Your task to perform on an android device: Open Traillink app and search for trails near 98107, Sort by distance and Set the Trail Length up to 10 miles
Image 0: 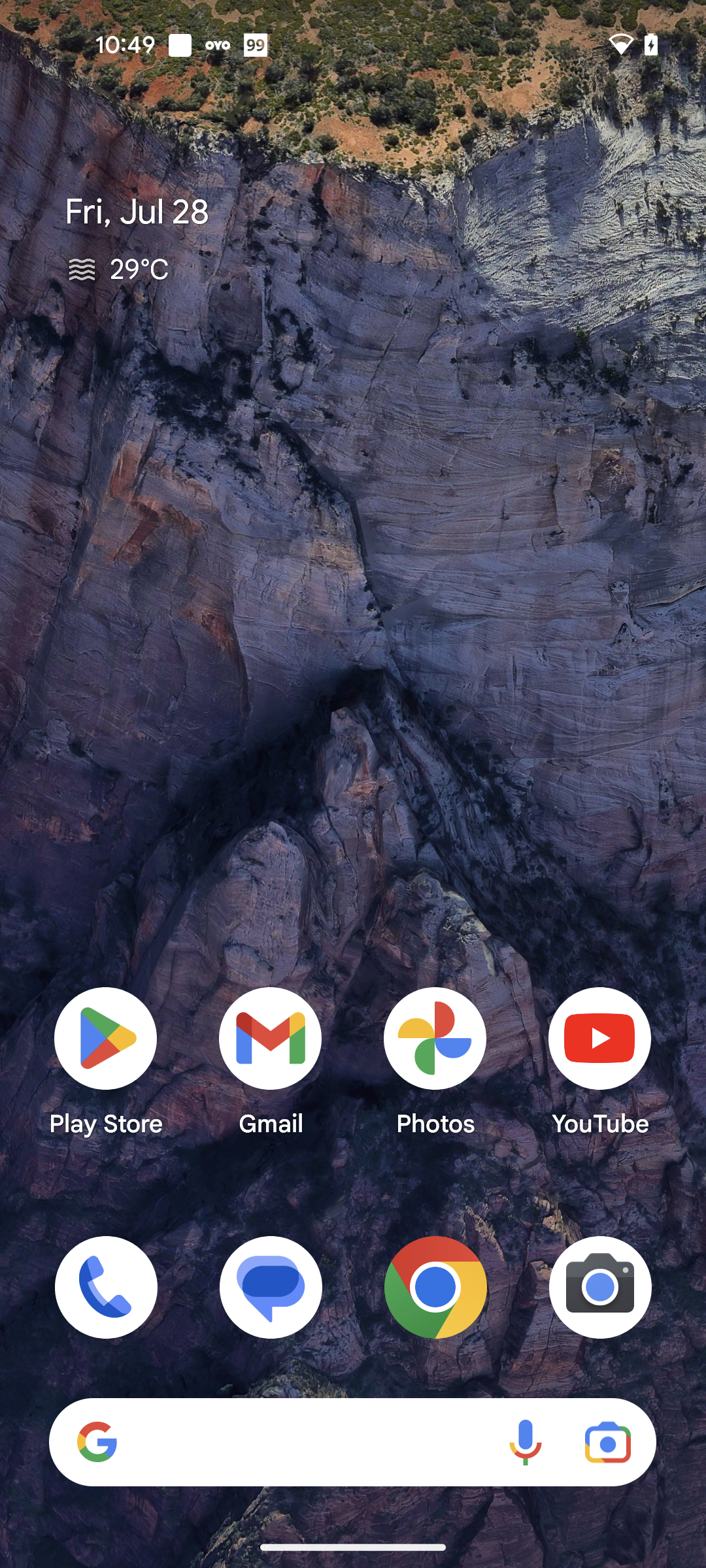
Open TrailLink app
Step 0: open app "TrailLink"
Image 1: 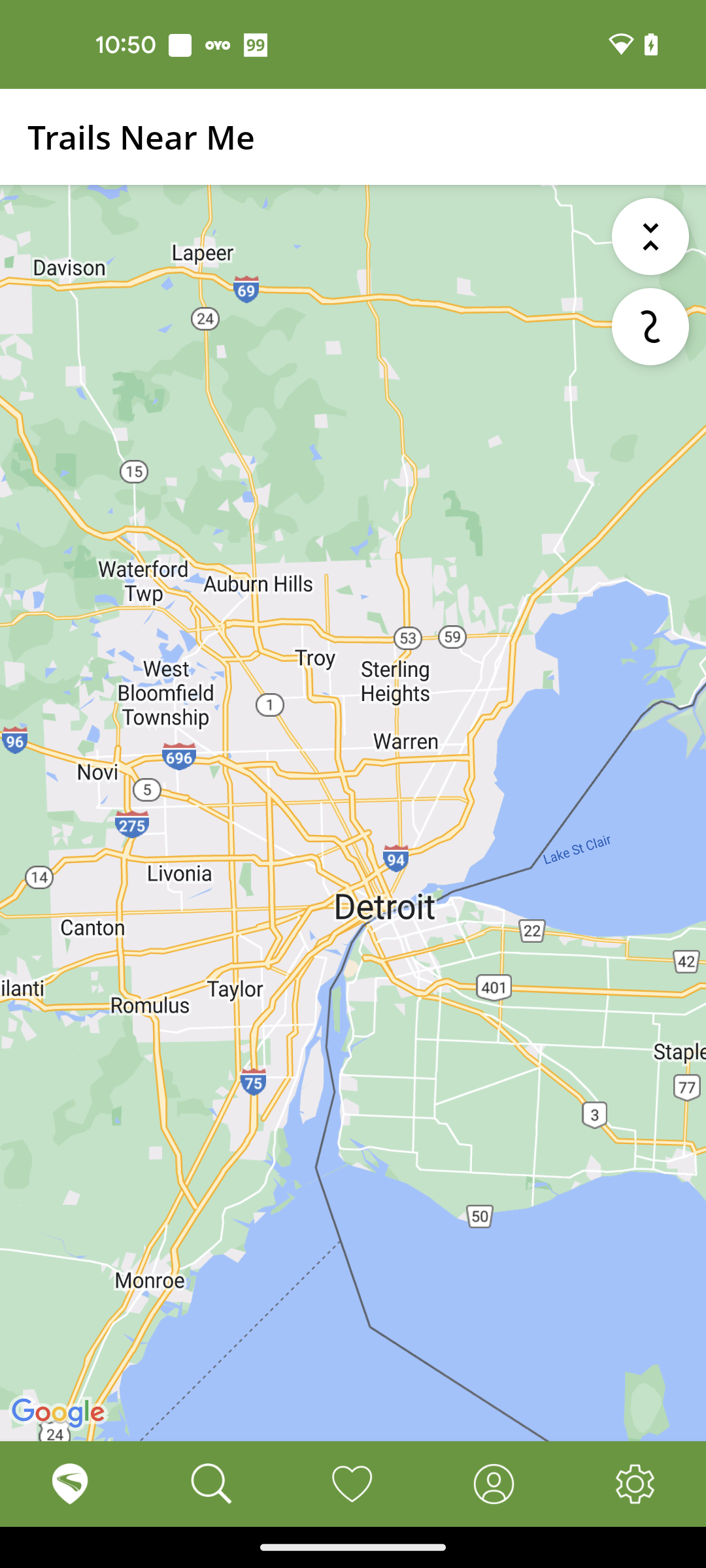
Go to the Search tab at the bottom of the screen
Step 1: click (203, 1480)
Image 2: 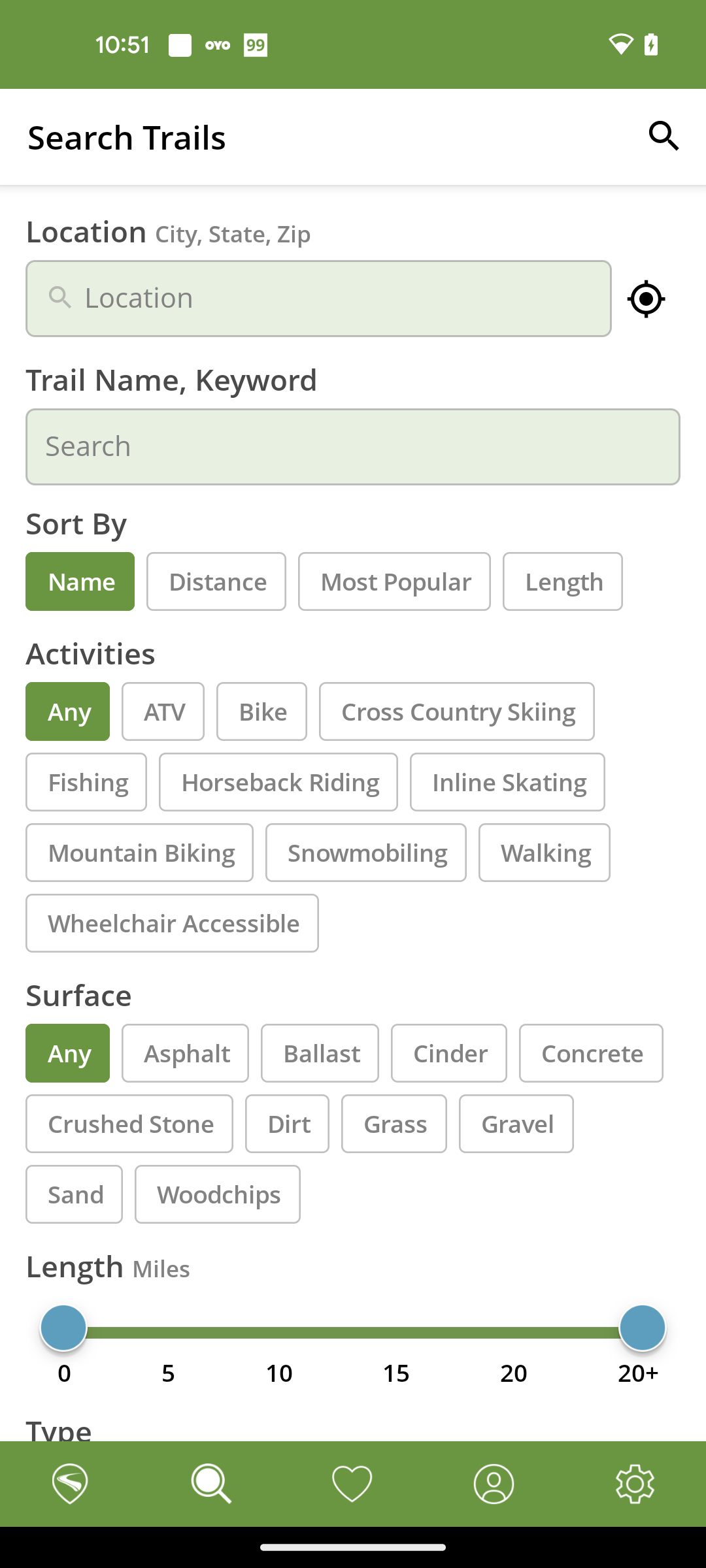
Click on the Location Search bar
Step 2: click (318, 299)
Image 3: 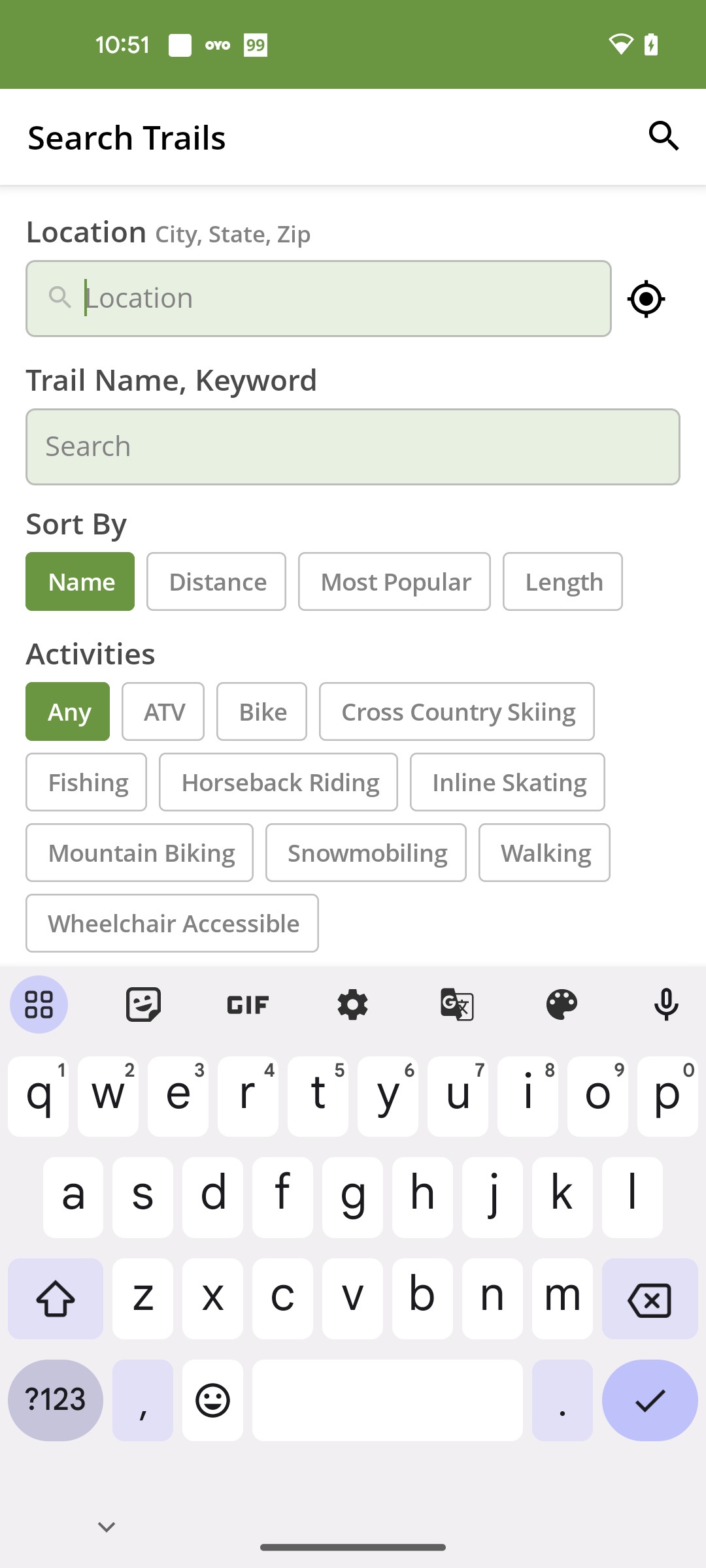
Search for Zip code 98107
Step 3: type "98107"
Image 4: 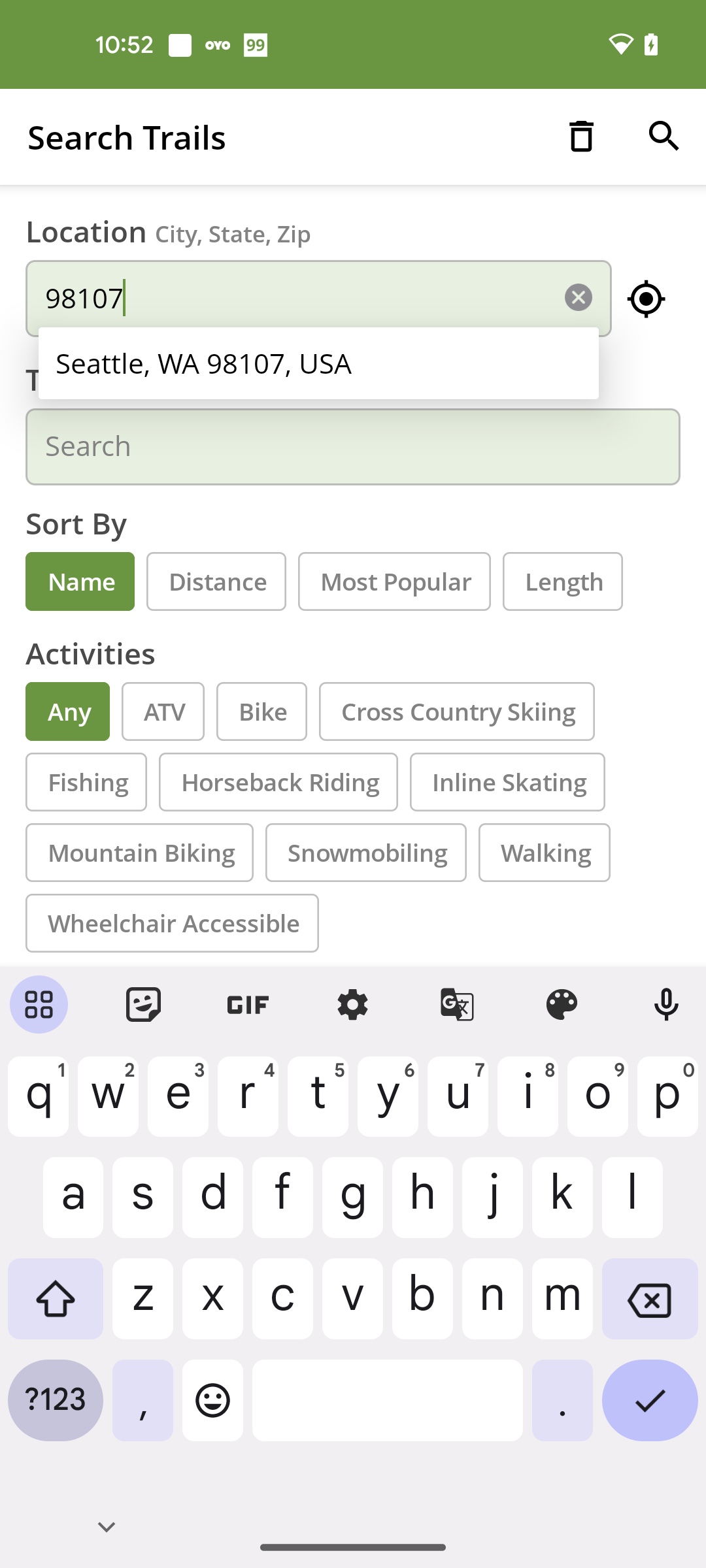
Click the first Suggested location
Step 4: click (352, 379)
Image 5: 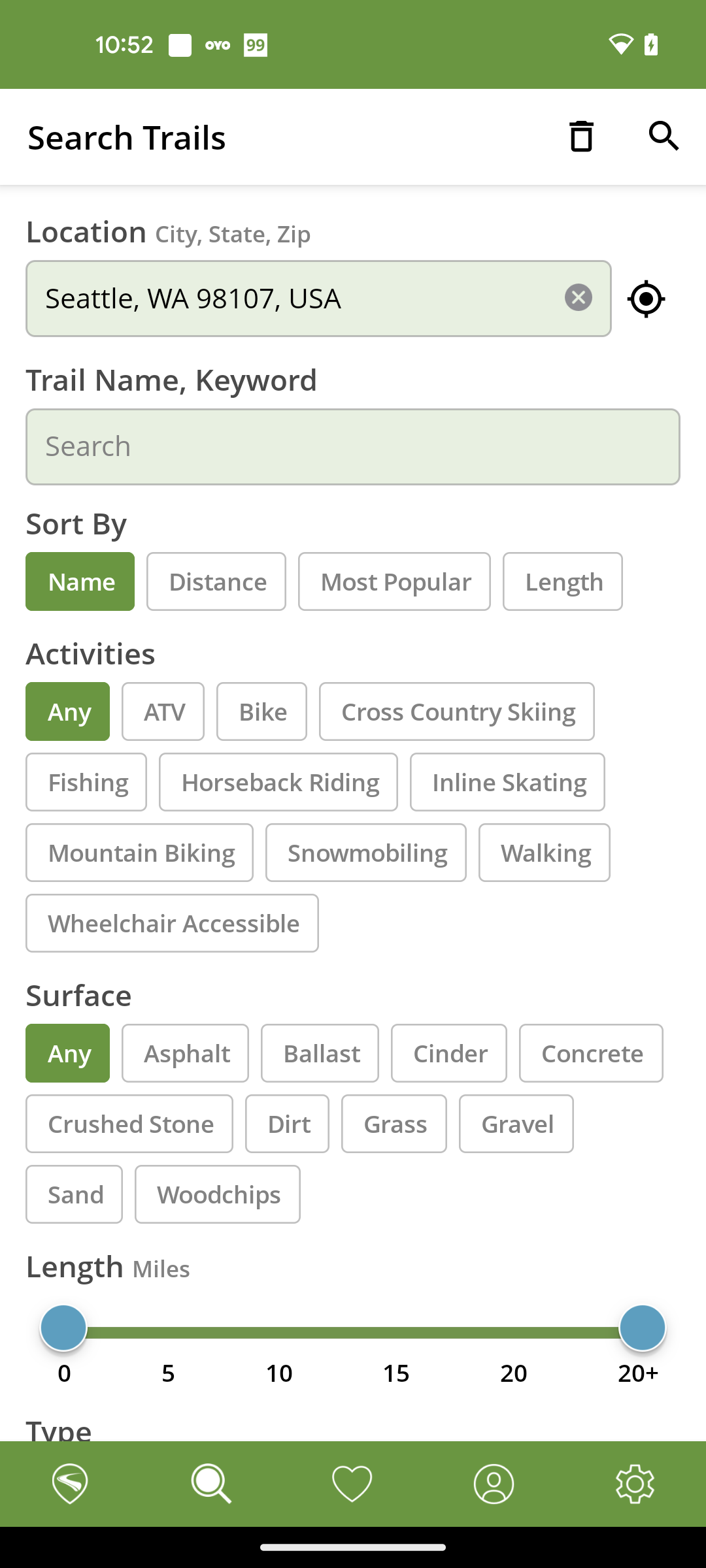
Select the Distance option Under sort by
Step 5: click (216, 581)
Image 6: 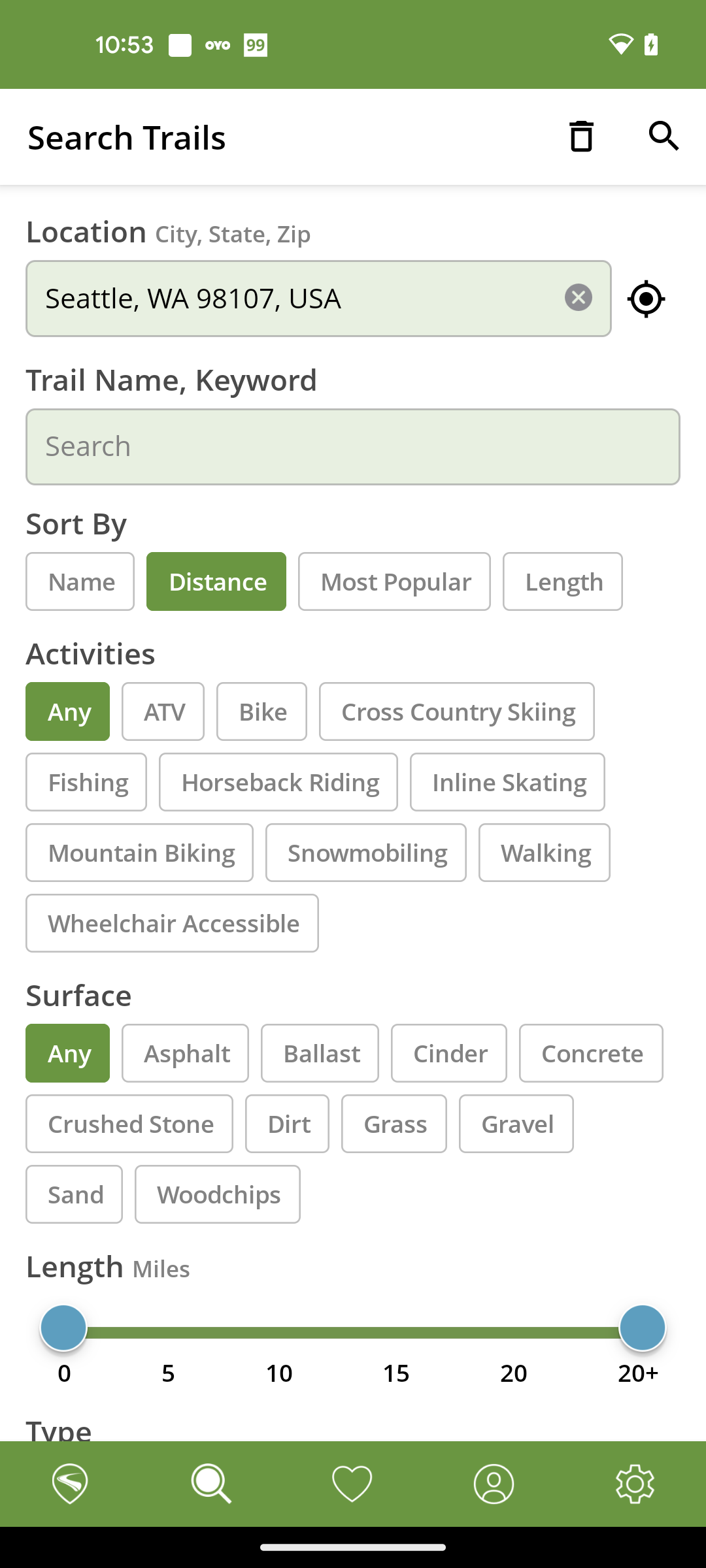
Swipe left the Length bar up to 10 miles
Step 6: scroll right
Image 7: 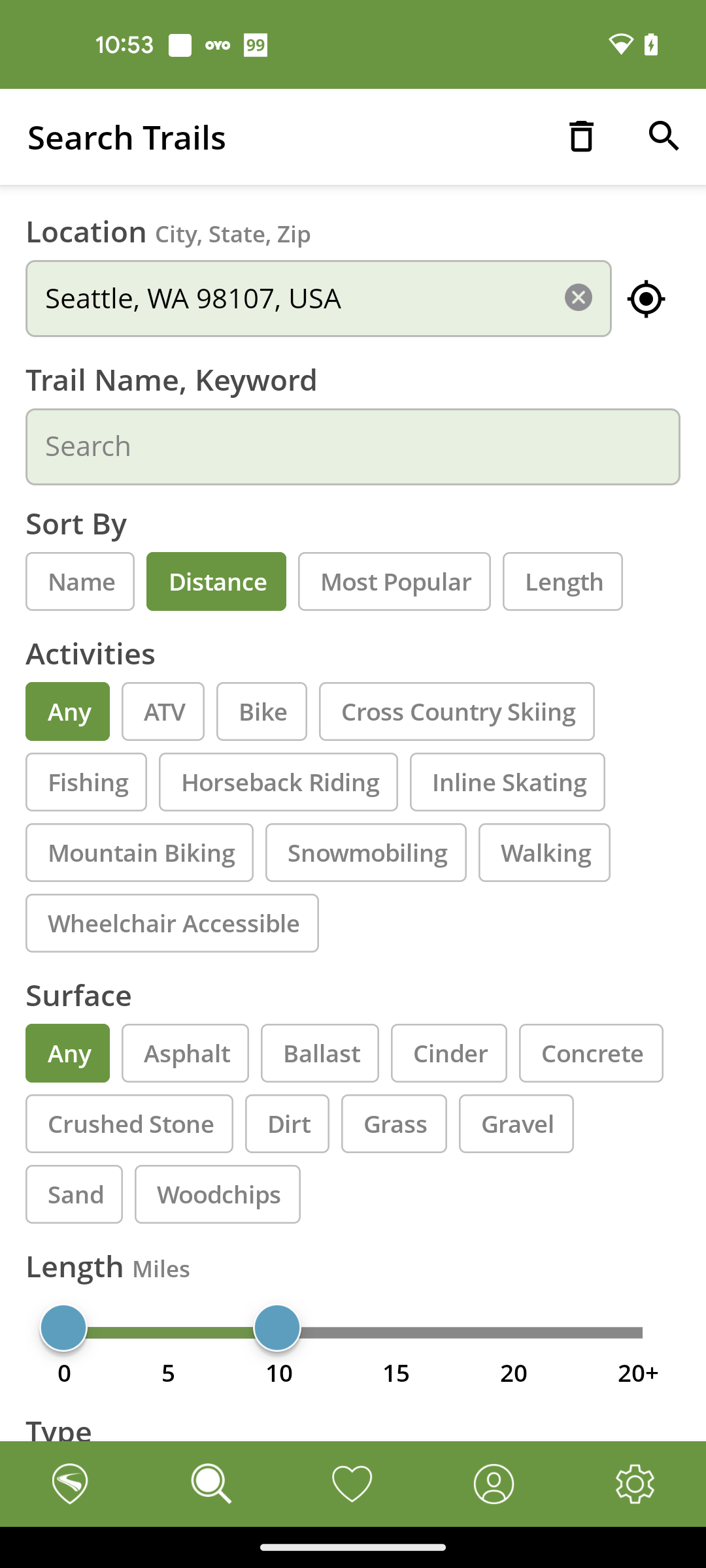
Click on the search icon at the top right corner of the screen
Step 7: click (664, 137)
Image 8: 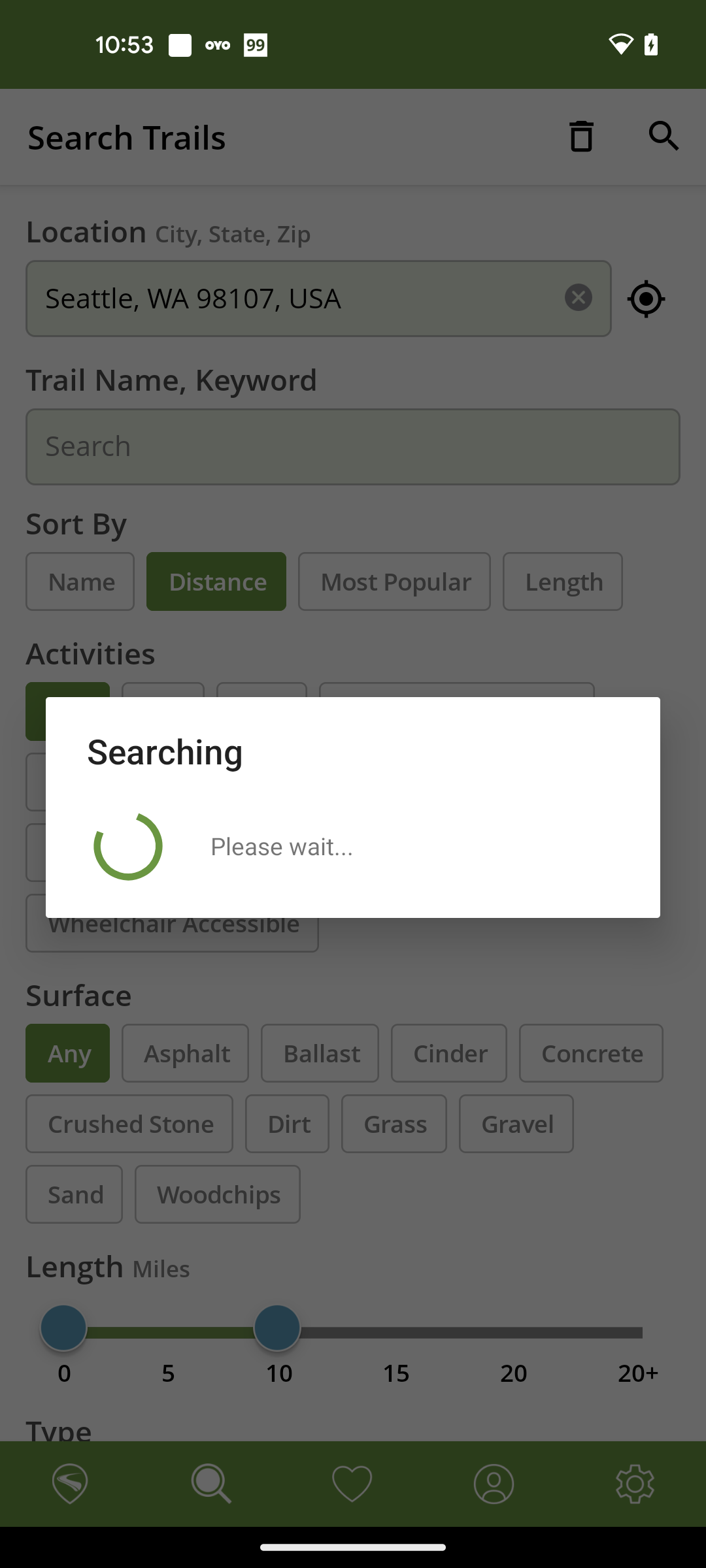
Click on the search icon at the top right corner of the screen
Step 8: wait